Your task to perform on an android device: I am looking for a 3-piece sofa bed for my living room area, as I am finding suitable space there. Search for a 3-piece sofa bed in the Ikea app.
Image 1: 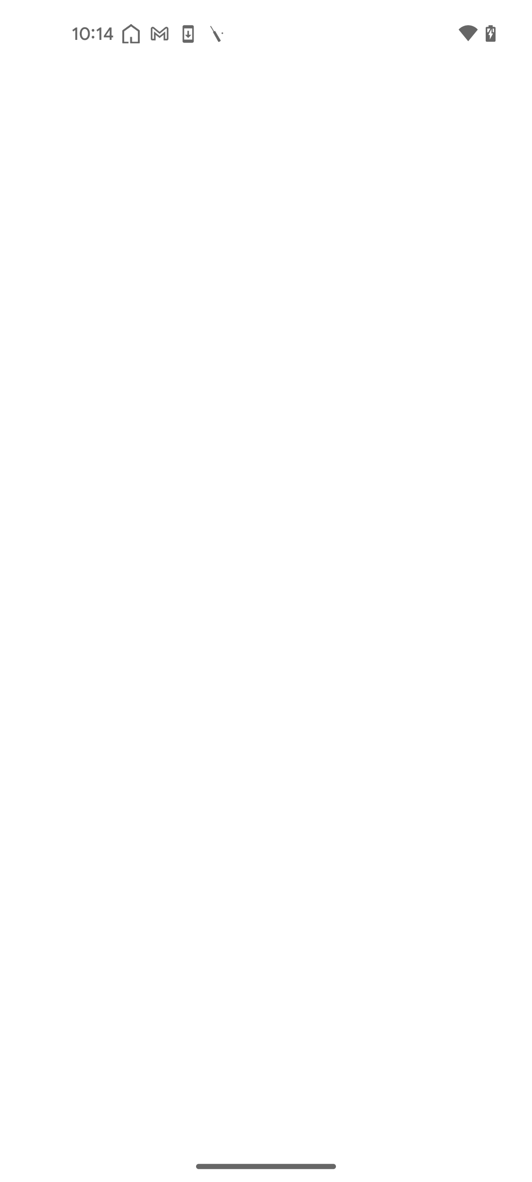
Go to the search bar at the top of the screen
Step 1: wait
Image 2: 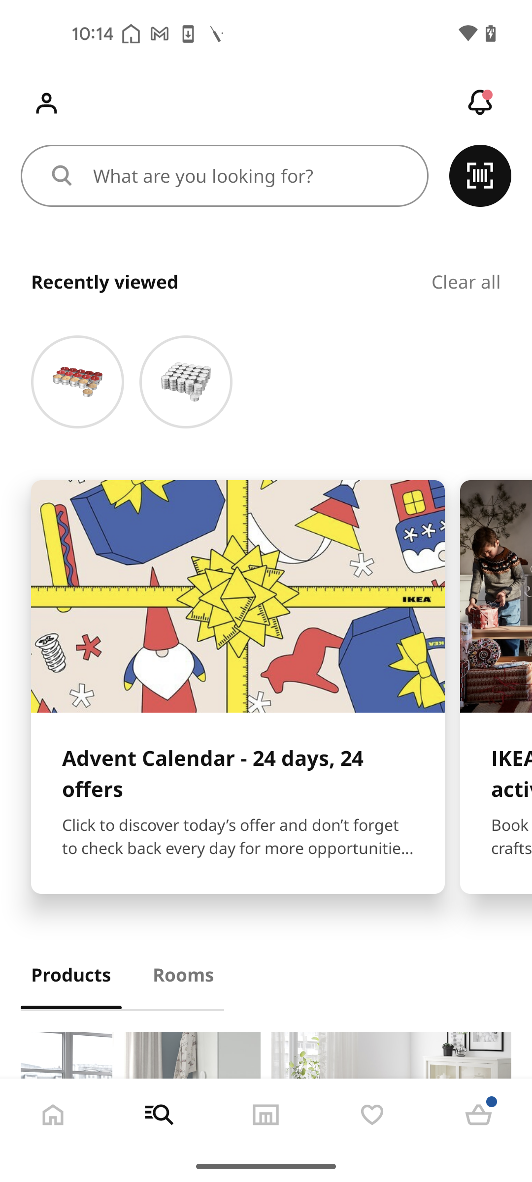
Go to the search bar at the top of the screen
Step 2: click (250, 175)
Image 3: 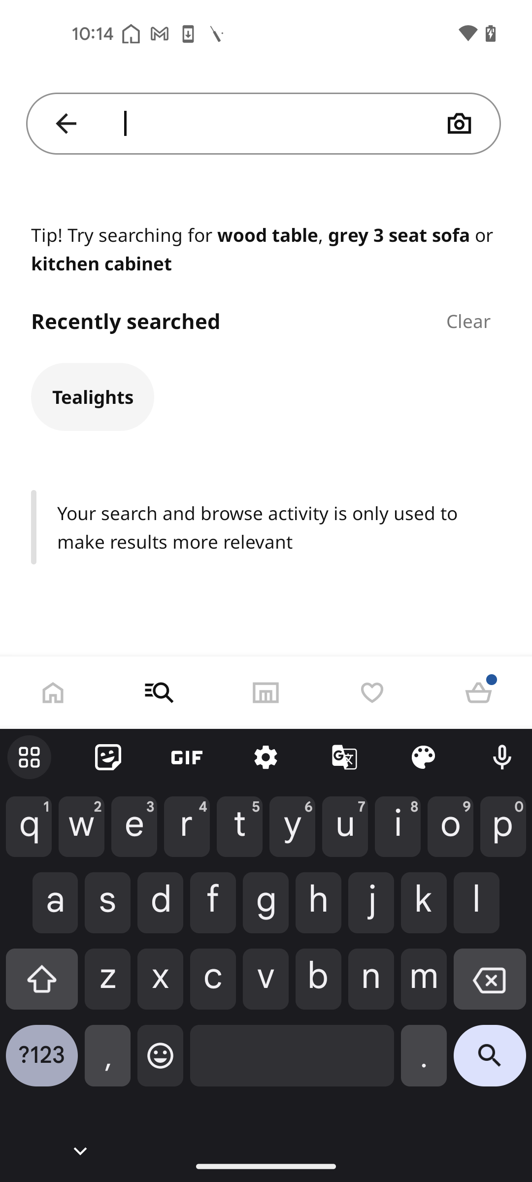
Type 3-piece sofa bed in the search bar
Step 3: type "3-piece sofa bed"
Image 4: 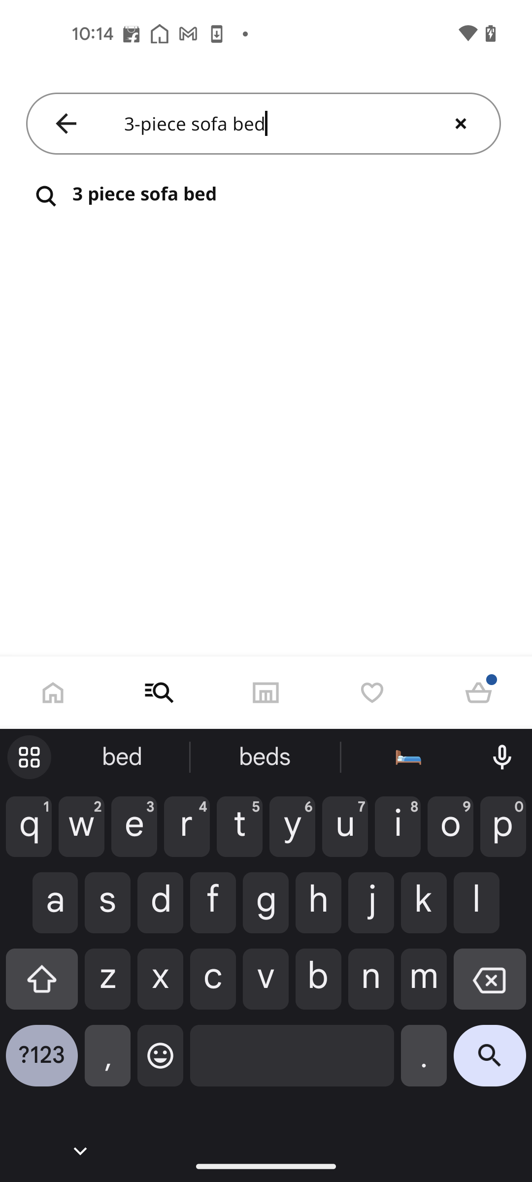
Click on the search button in the keyboard
Step 4: click (490, 1063)
Image 5: 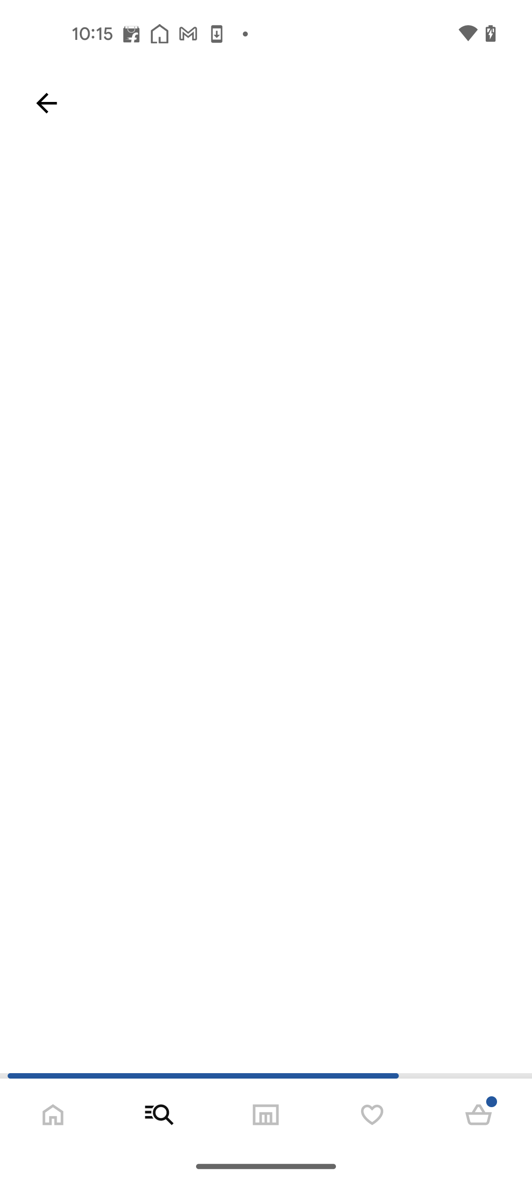
Click on the search button in the keyboard
Step 5: wait